Your task to perform on an android device: I've used the Kitchen stories app for a while and have tried a lot of dishes, but I miss the most recent updates, thus I want to enable notifications for new recipes .
Image 0: 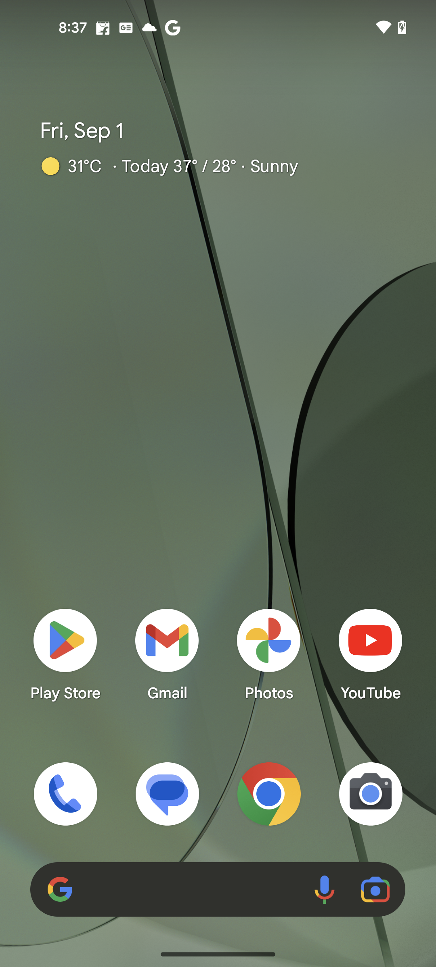
Open the Kitchen Stories app
Step 0: open app "Kitchen Stories"
Image 1: 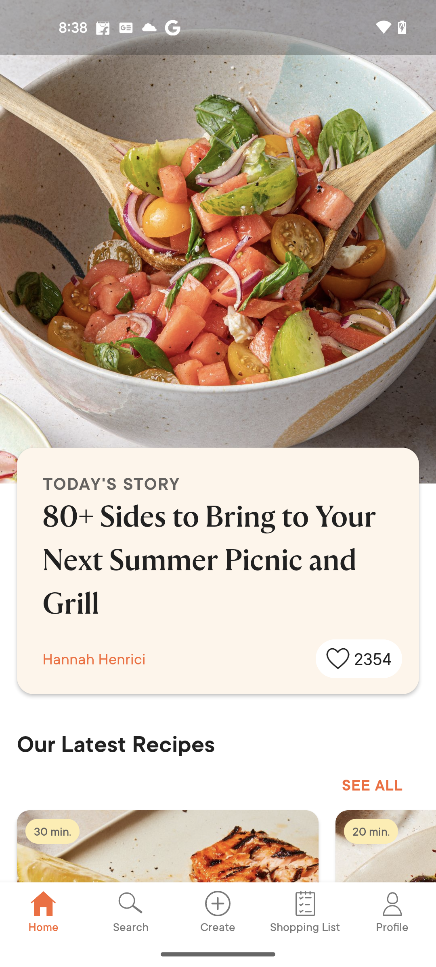
Go to the Profile Section
Step 1: click (392, 912)
Image 2: 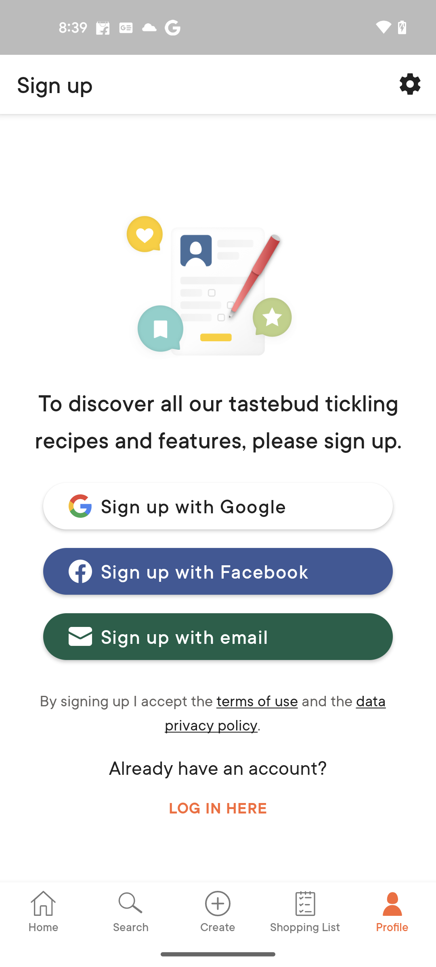
Click on the Settings icon at the top right corner of the screen
Step 2: click (410, 84)
Image 4: 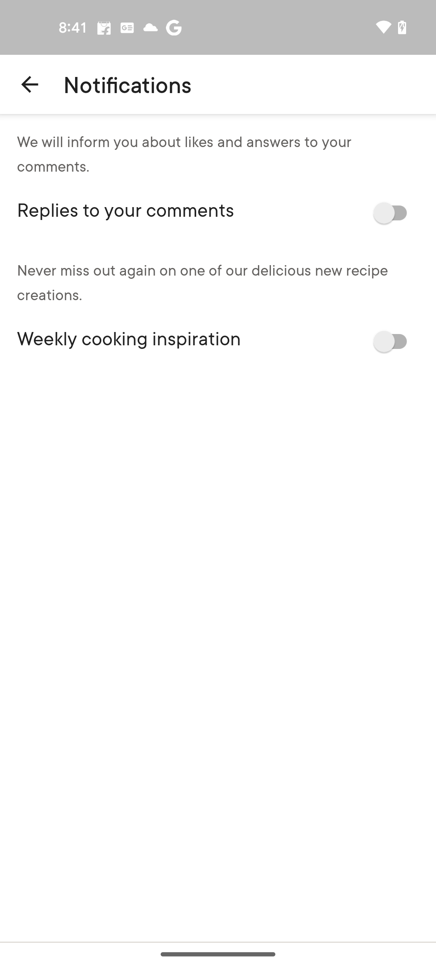
Turn on the Weekly Cooking Inspiration
Step 4: click (392, 341)